Your task to perform on an android device: Delete the most recently recorded audio file from the smart voice recorder app.
Image 0: 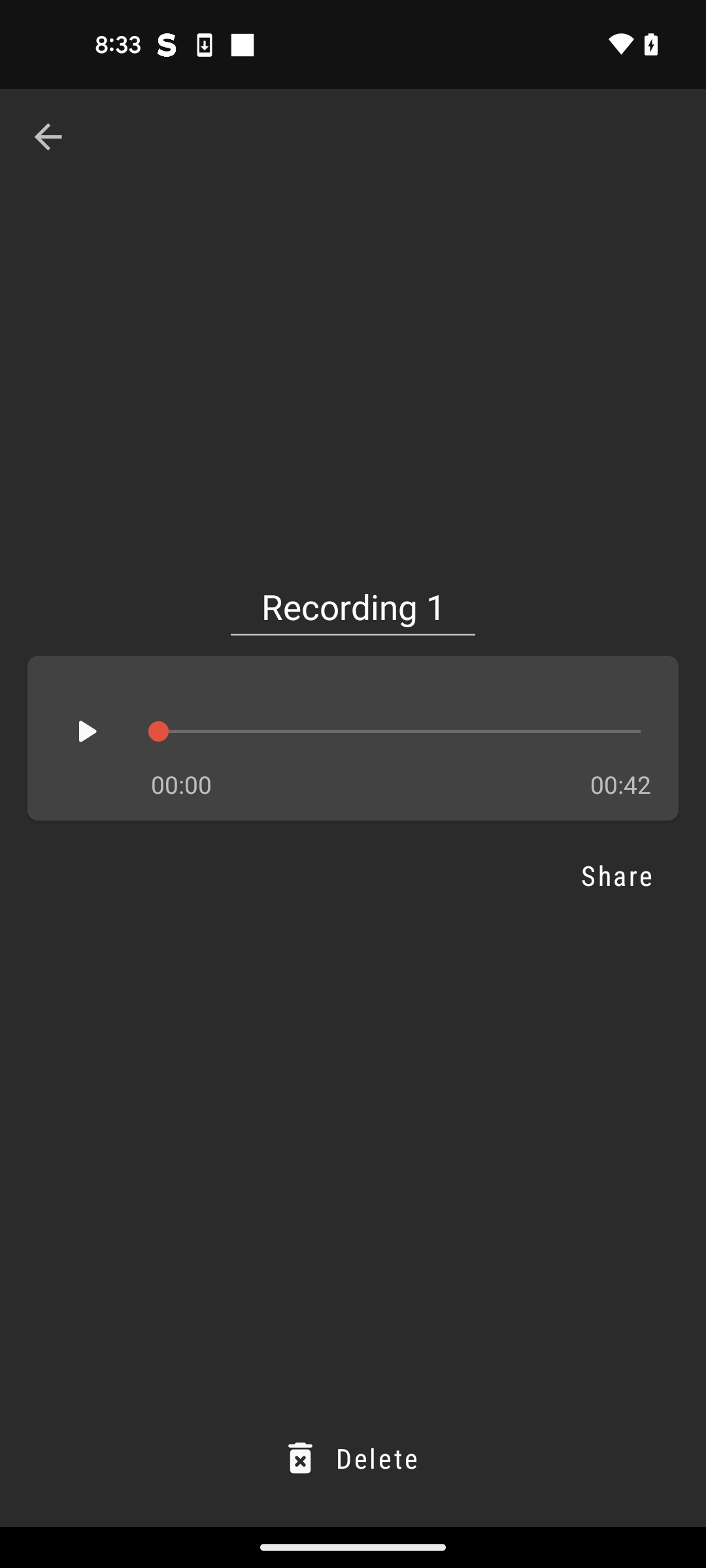
Click on the Delete button 
Step 0: click (352, 1458)
Image 1: 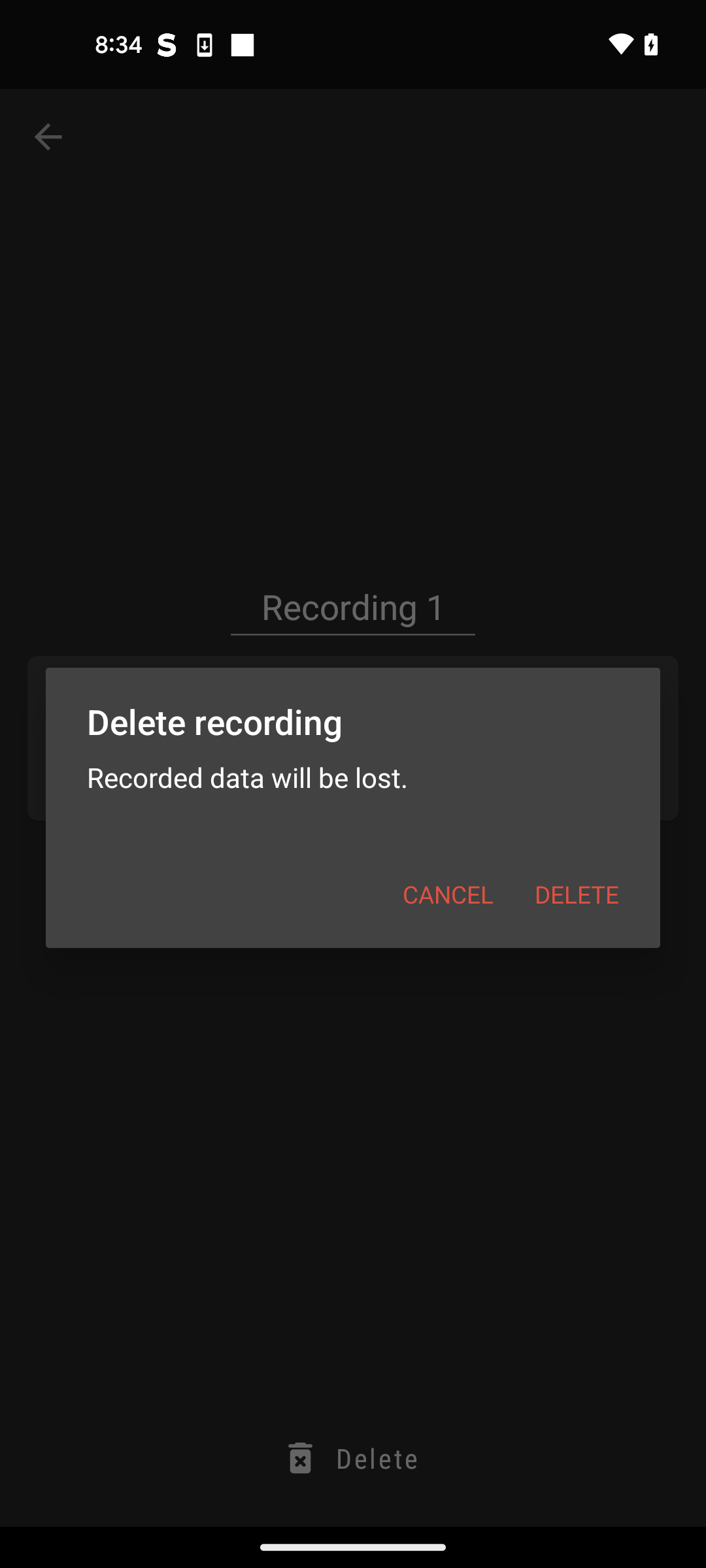
Click on the DELETE button
Step 1: click (576, 894)